Your task to perform on an android device: Search for roundtrip flights from Philadelphia to New York via the Kayak app between November 1st and November 4th, as I have an important business meeting to attend.
Image 0: 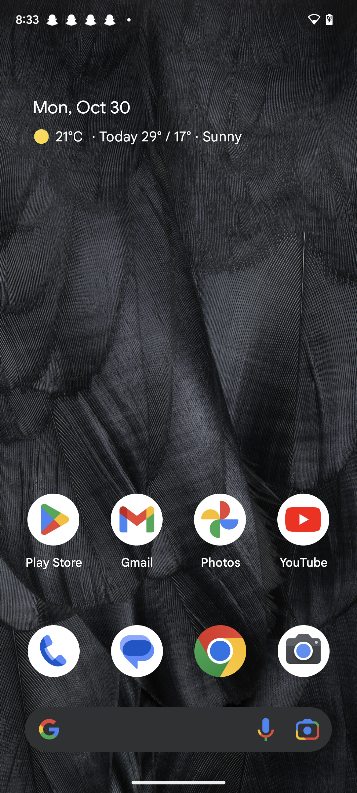
Open the kayak app.
Step 0: open app "KAYAK"
Image 1: 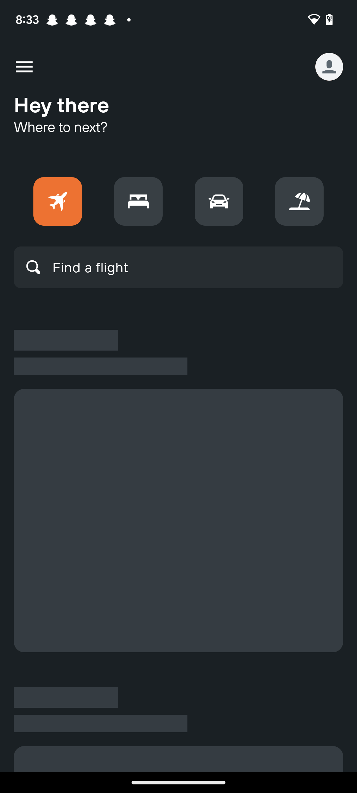
Open the kayak app.
Step 1: wait
Image 2: 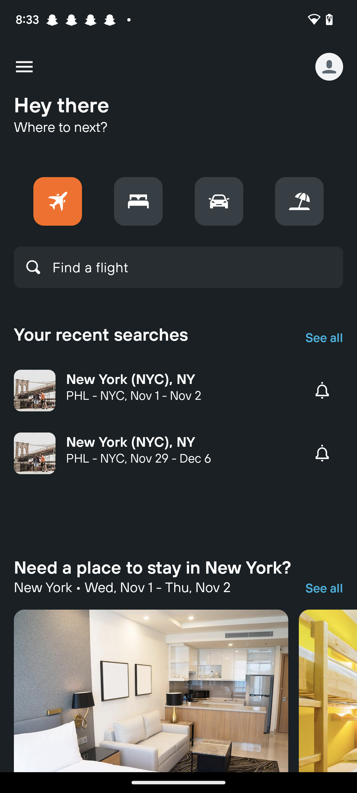
Click on the search bar in the middle of the screen.
Step 2: click (90, 267)
Image 3: 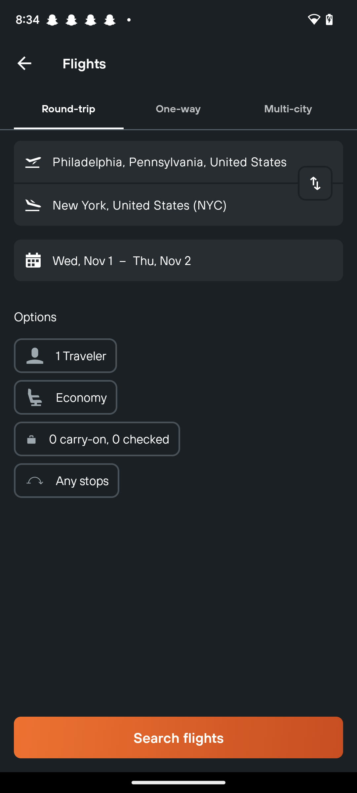
Click on search flights button at the bottom of the screen.
Step 3: click (178, 737)
Image 4: 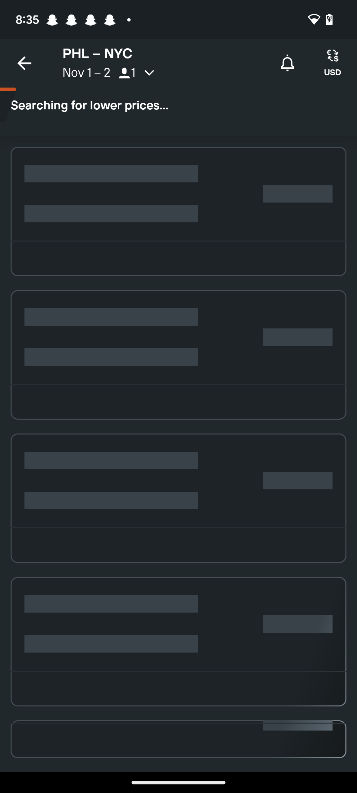
Click on search flights button at the bottom of the screen.
Step 4: wait